Your task to perform on an android device: Search for a Boombox reminder
Image 0: 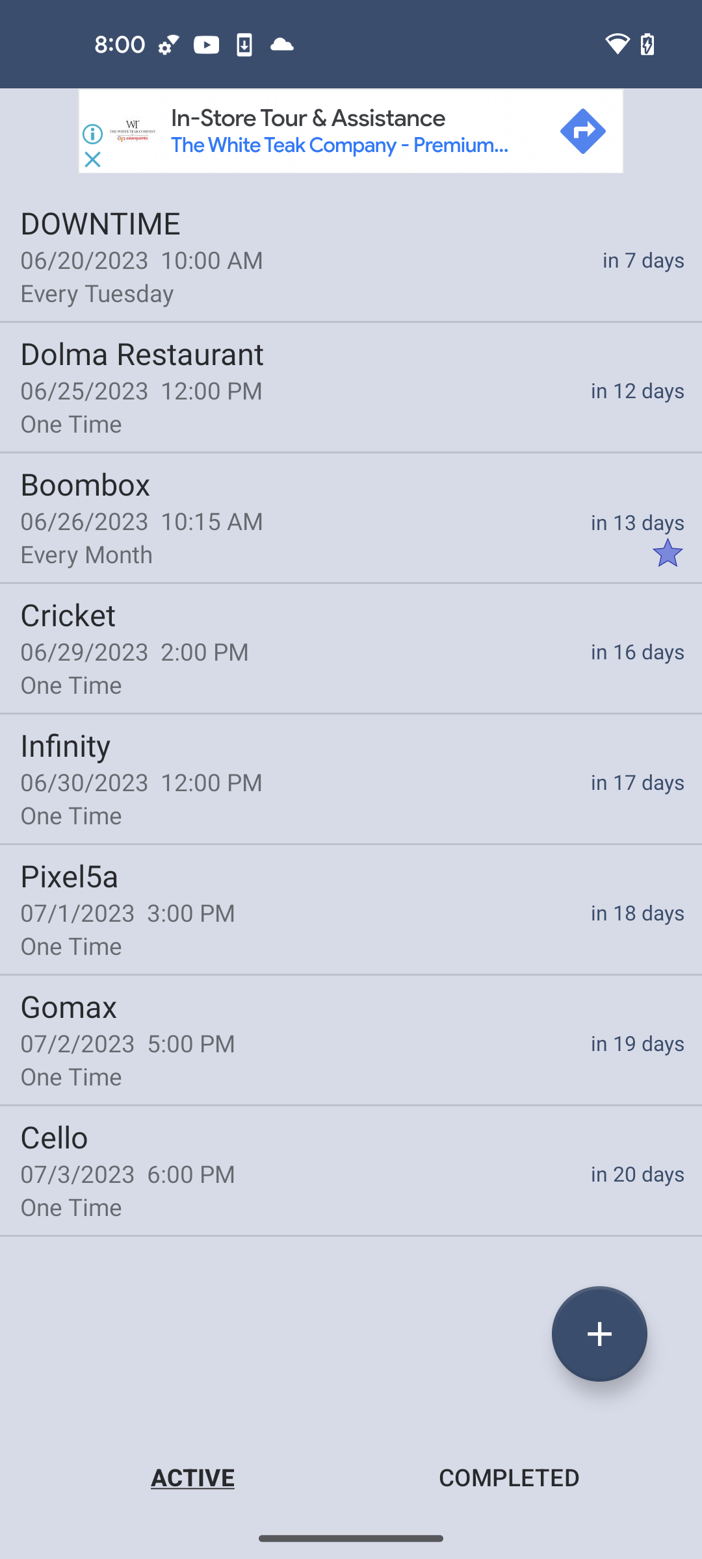
Scroll up to view search icon
Step 0: scroll up
Image 1: 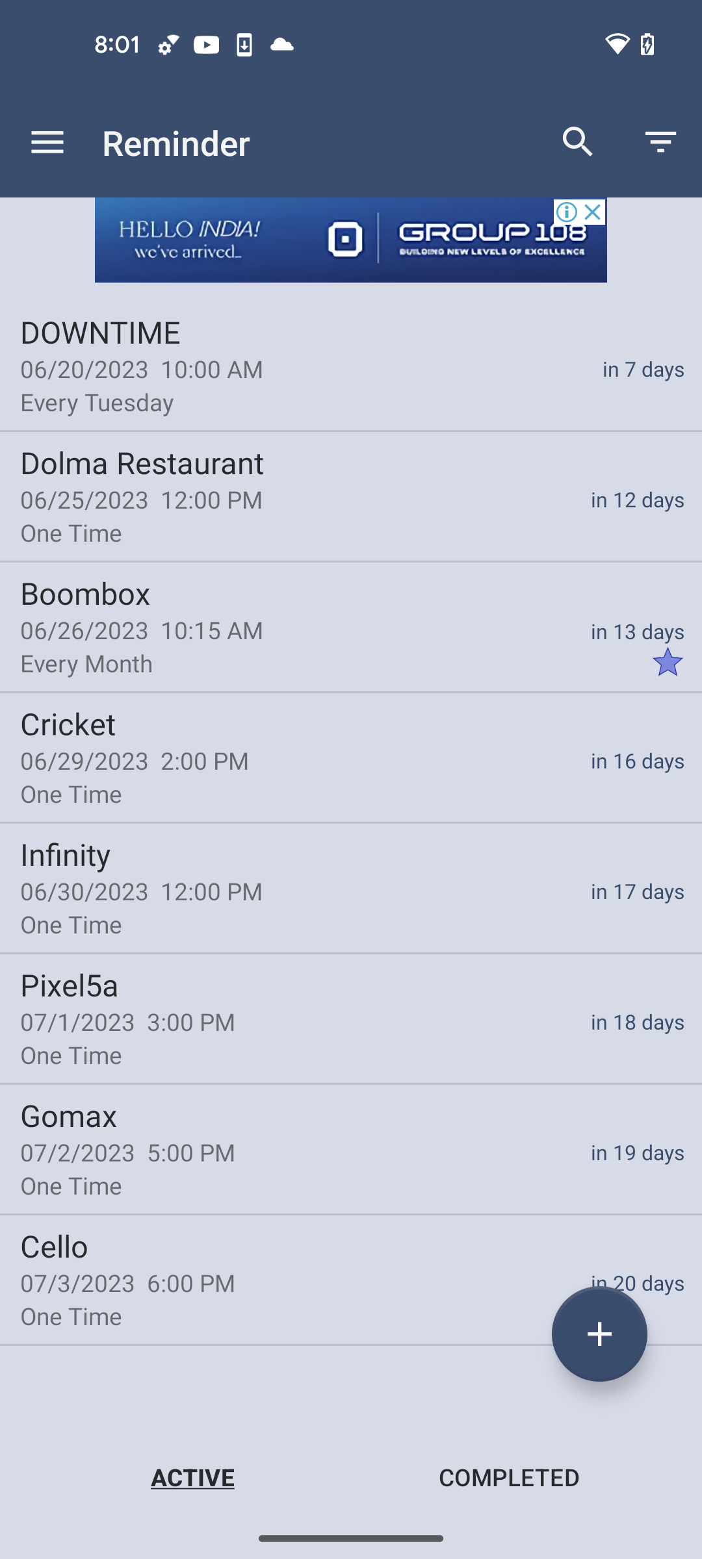
Click on the search icon
Step 1: click (578, 142)
Image 2: 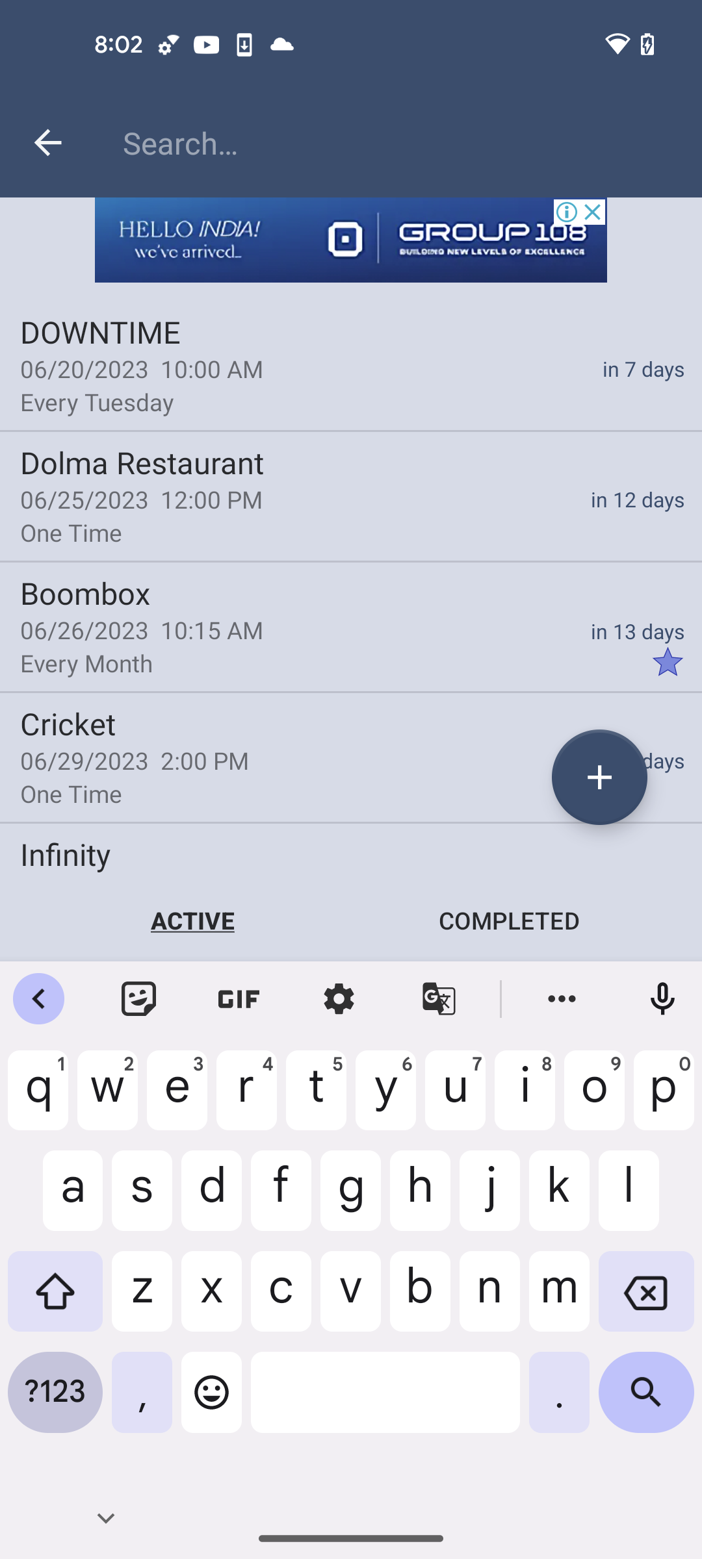
Search for a Boombox reminder
Step 2: type "Boombox"
Image 3: 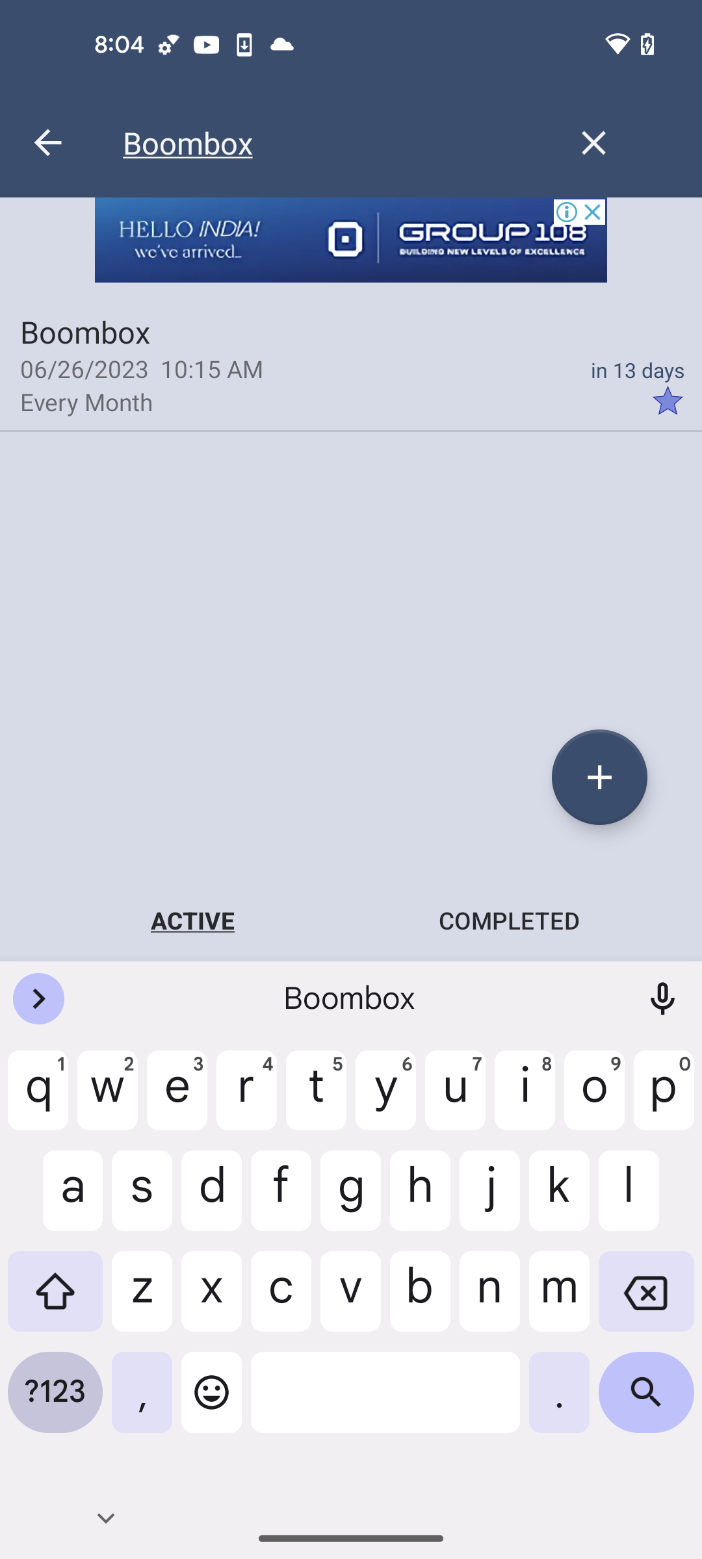
Click on the search icon at the bottom right corner of the screen
Step 3: click (646, 1402)